Your task to perform on an android device: Show me the shoes from the brand New Balance in UK size 9 on the ASOS app.
Image 0: 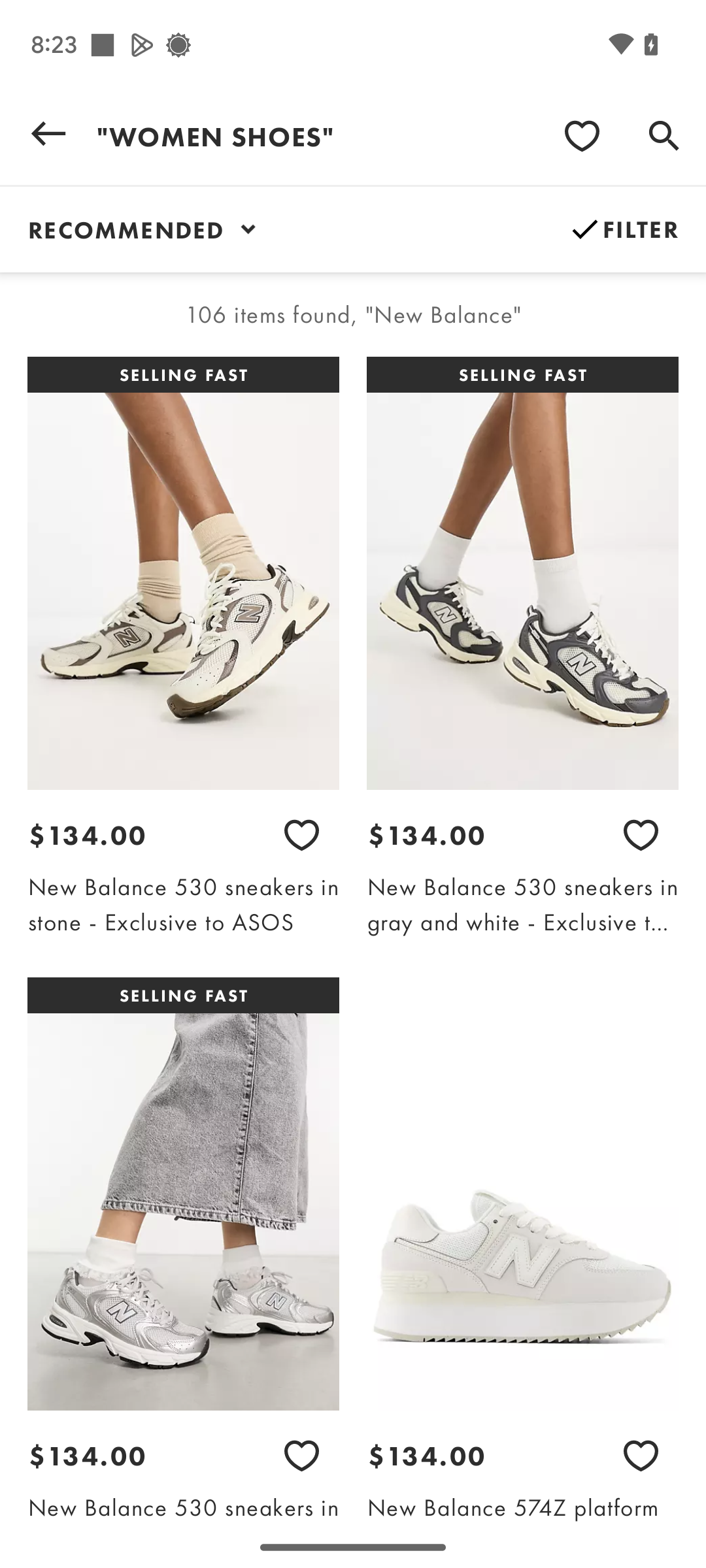
Click on the filter below the search bar.
Step 0: click (623, 229)
Image 1: 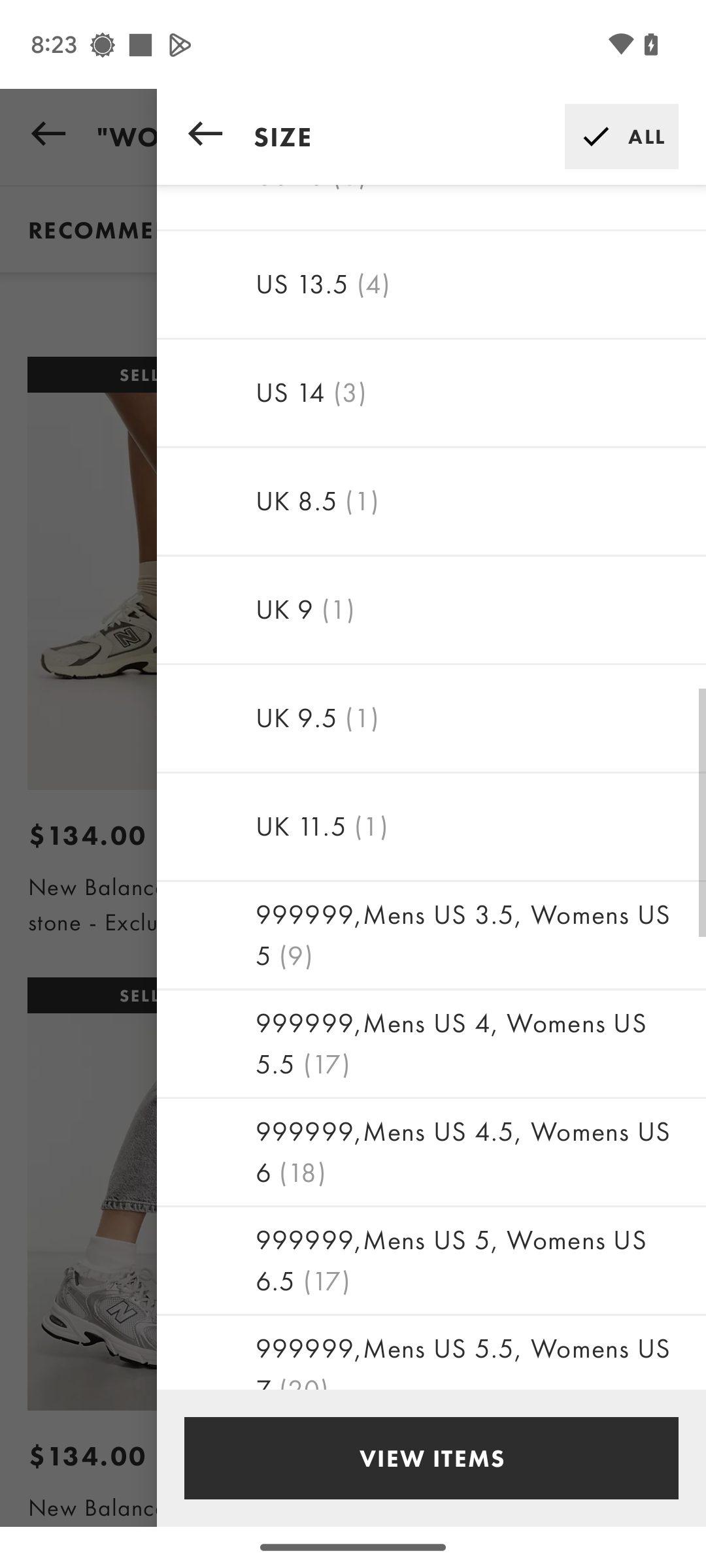
Click on UK 9.
Step 1: click (522, 646)
Image 2: 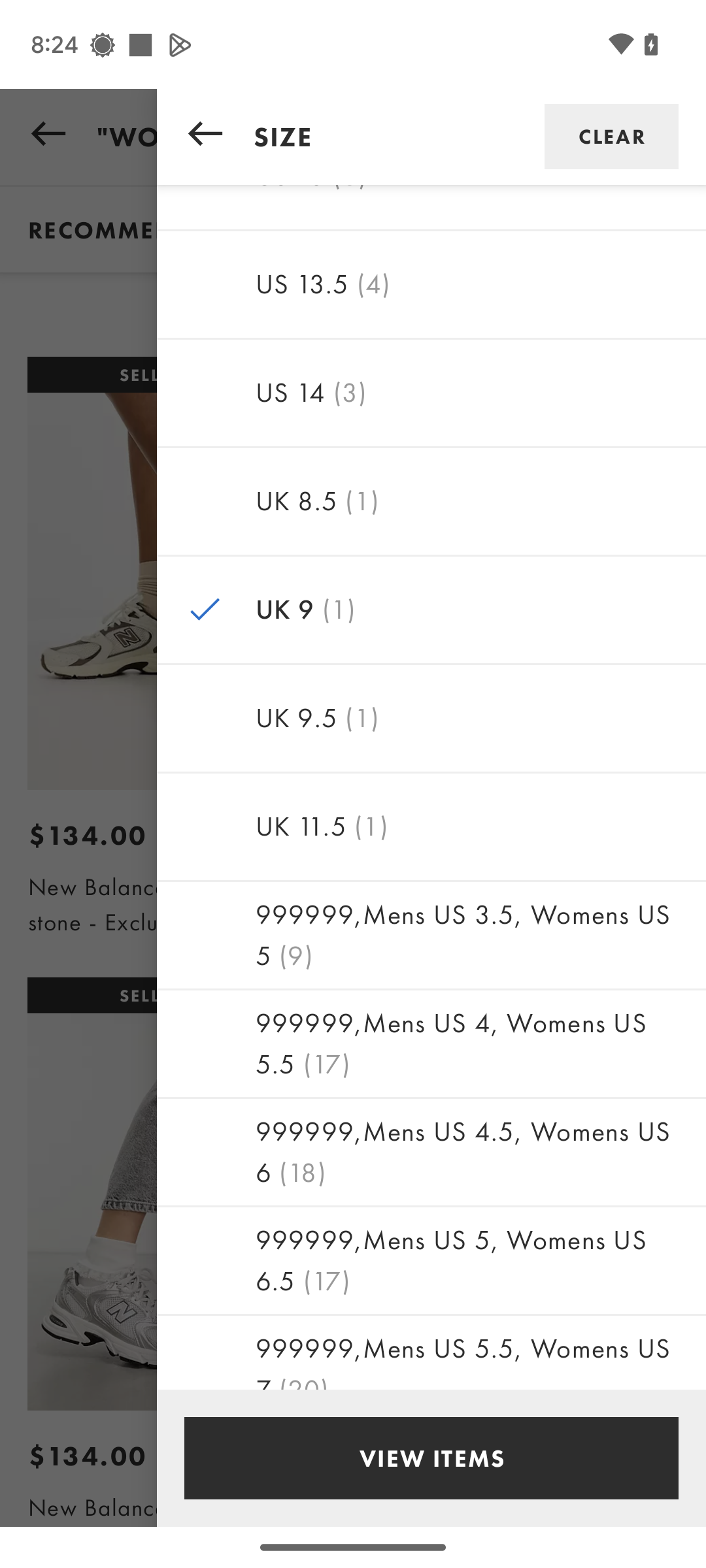
Click on View Items at the bottom of the screen.
Step 2: click (484, 1456)